Your task to perform on an android device: In the Simple Habit app, In order to improve my meditation, I would like to listen to the sound of ocean.
Image 0: 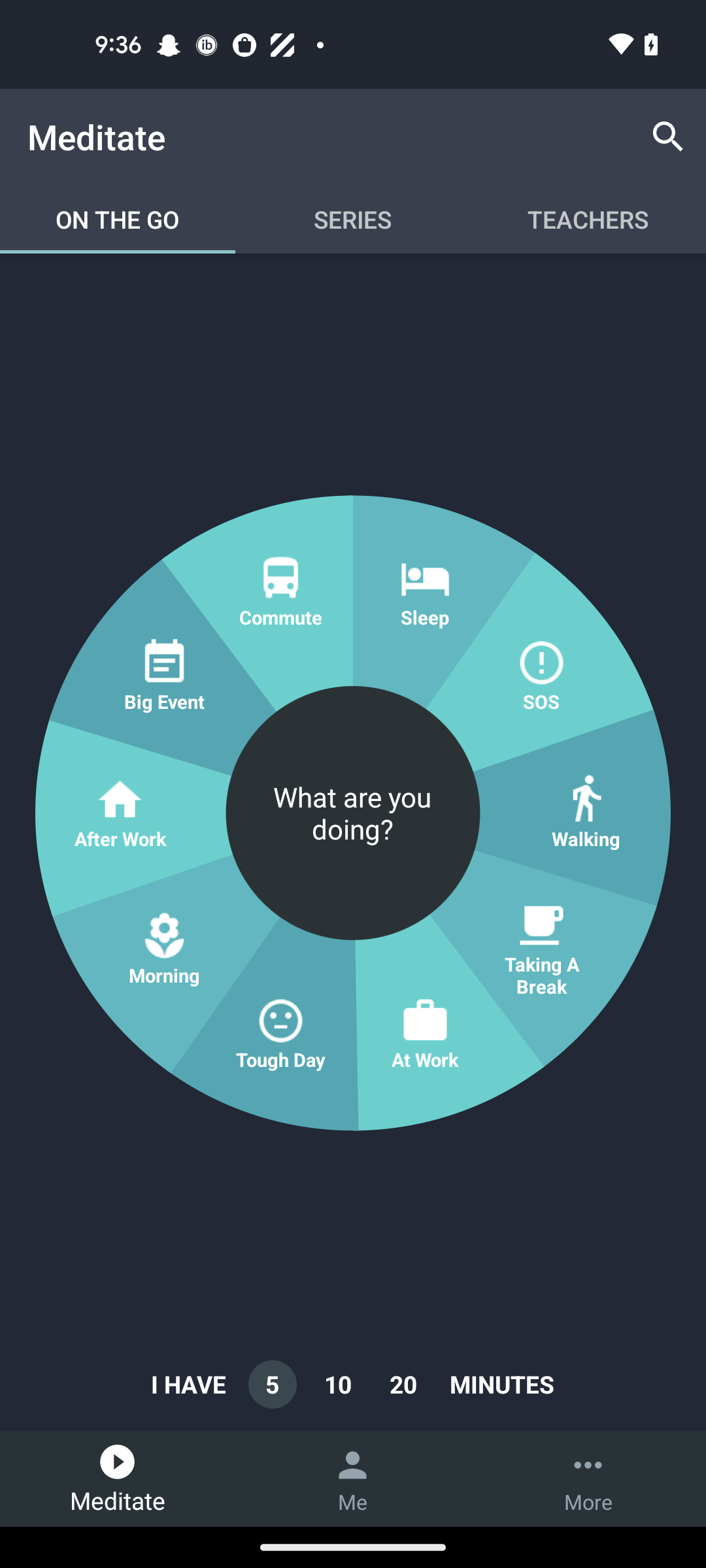
Click on the search icon at the top right corner of the screen 
Step 0: click (668, 137)
Image 1: 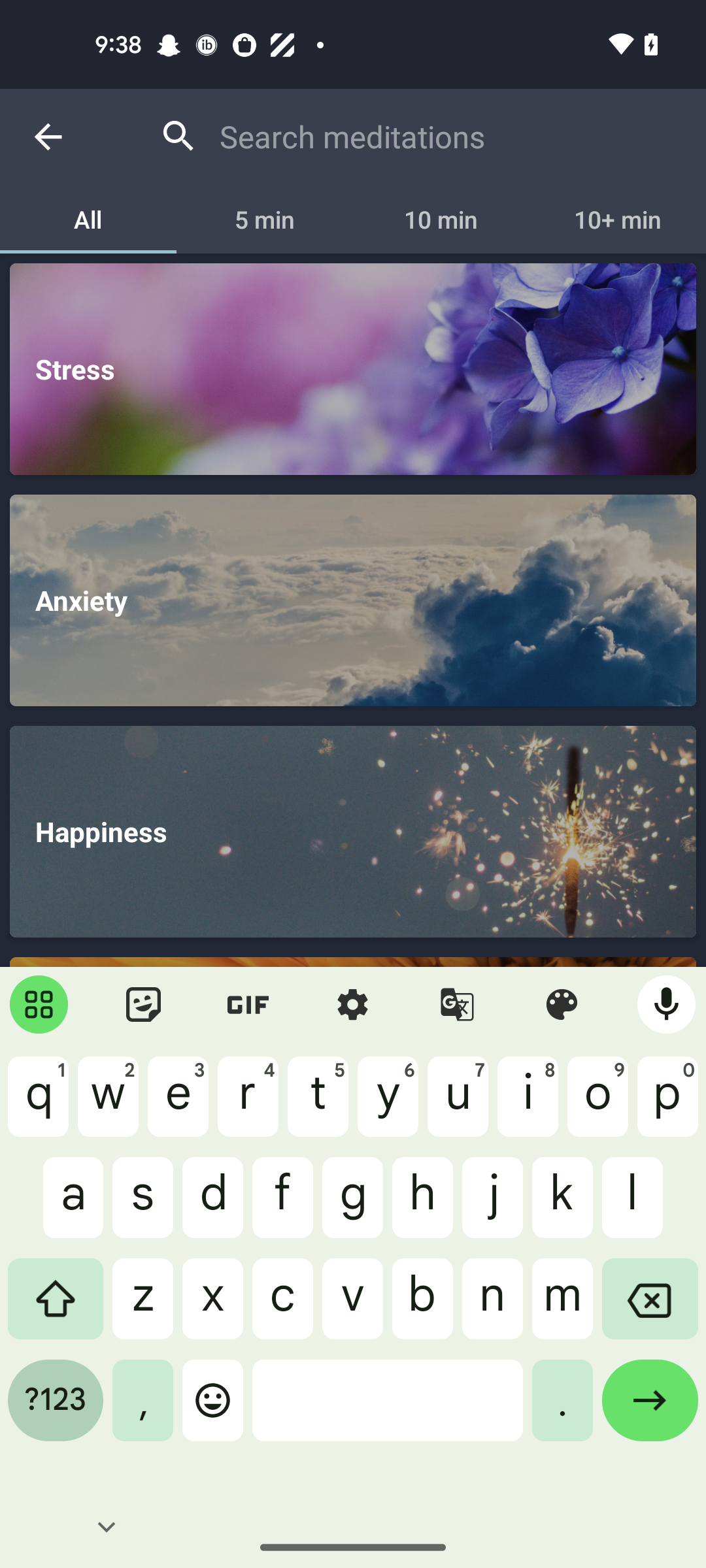
Enter a meditation as sound of ocean
Step 1: type "Ocean"
Image 2: 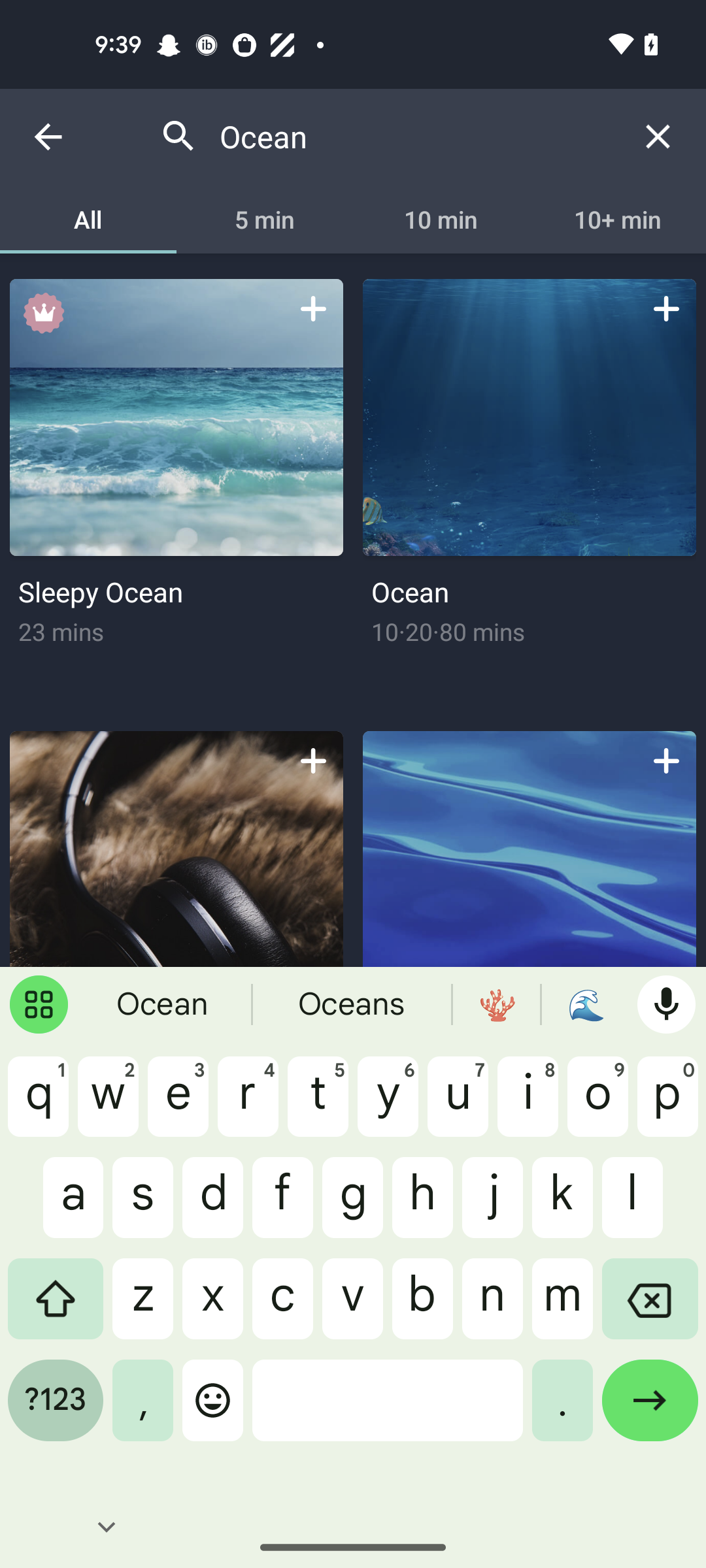
Click on the ocean
Step 2: click (529, 417)